Your task to perform on an android device:  In the Insight timer app, click on the timer icon and set the timer for 10 minutes for the meditation session.
Image 0: 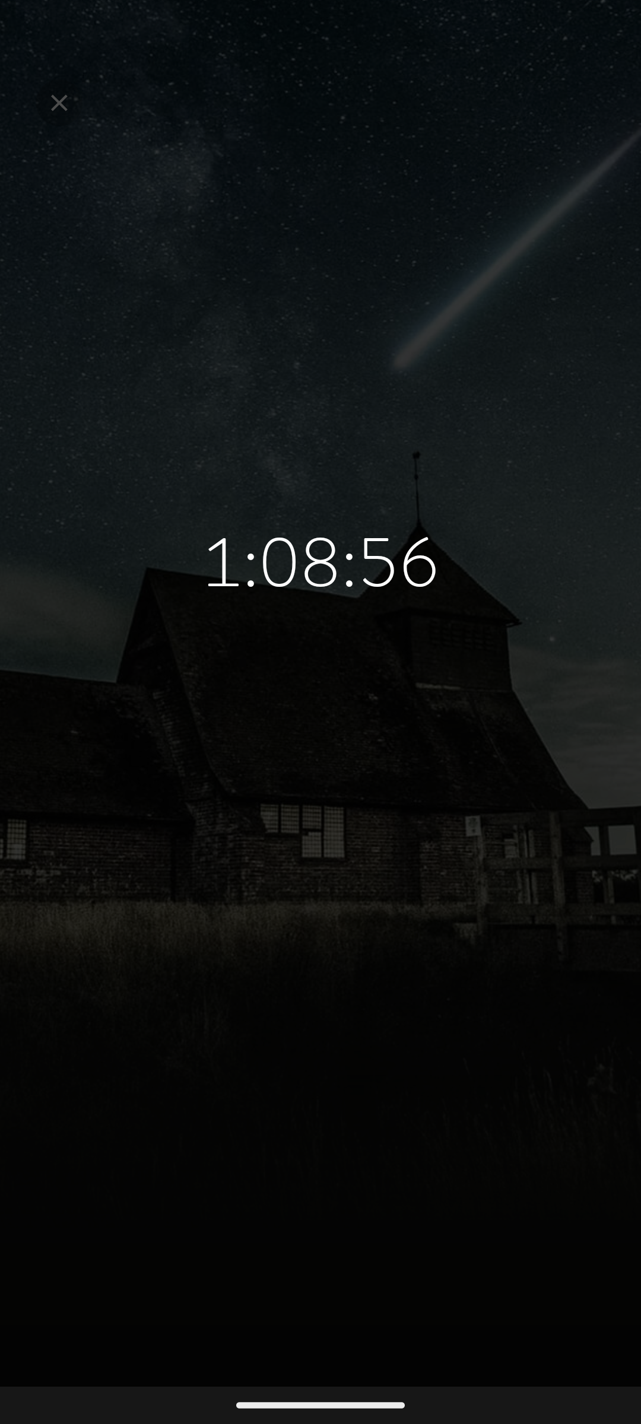
Go back to the previous page.
Step 0: press back button
Image 1: 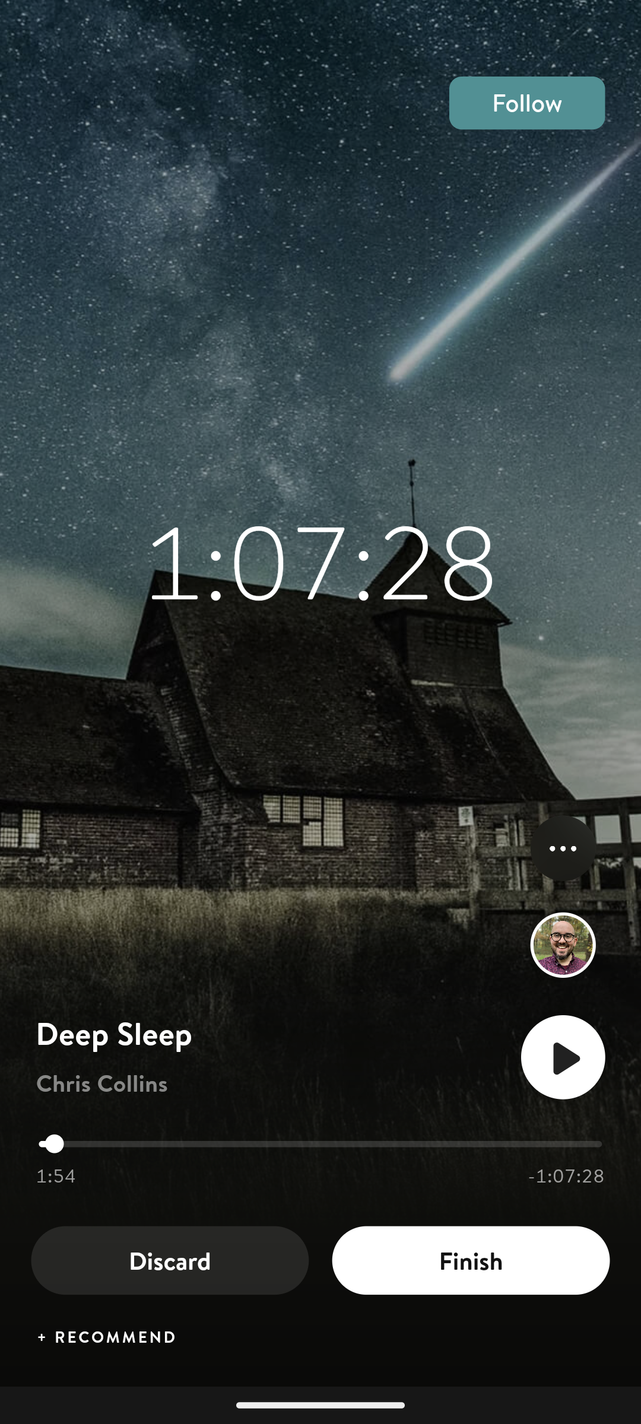
Click on the discard button at the bottom of the screen.
Step 1: click (170, 1260)
Image 3: 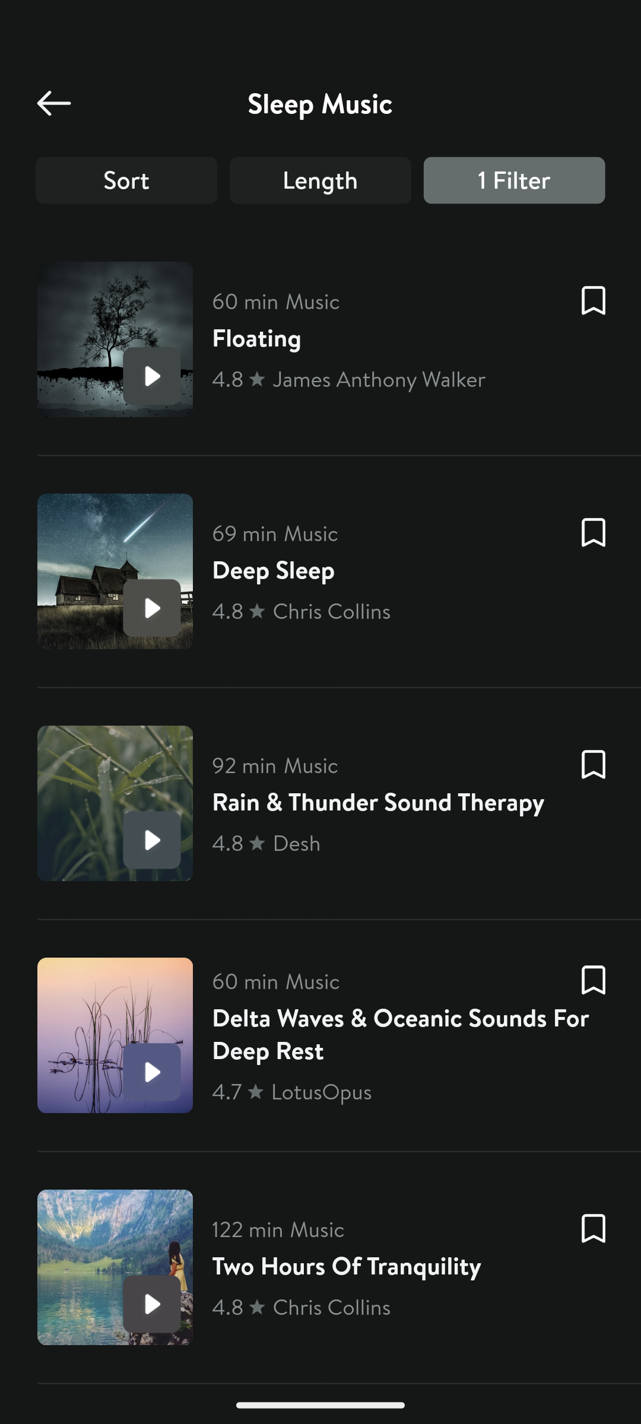
Go back to home screen of the app.
Step 3: press back button
Image 4: 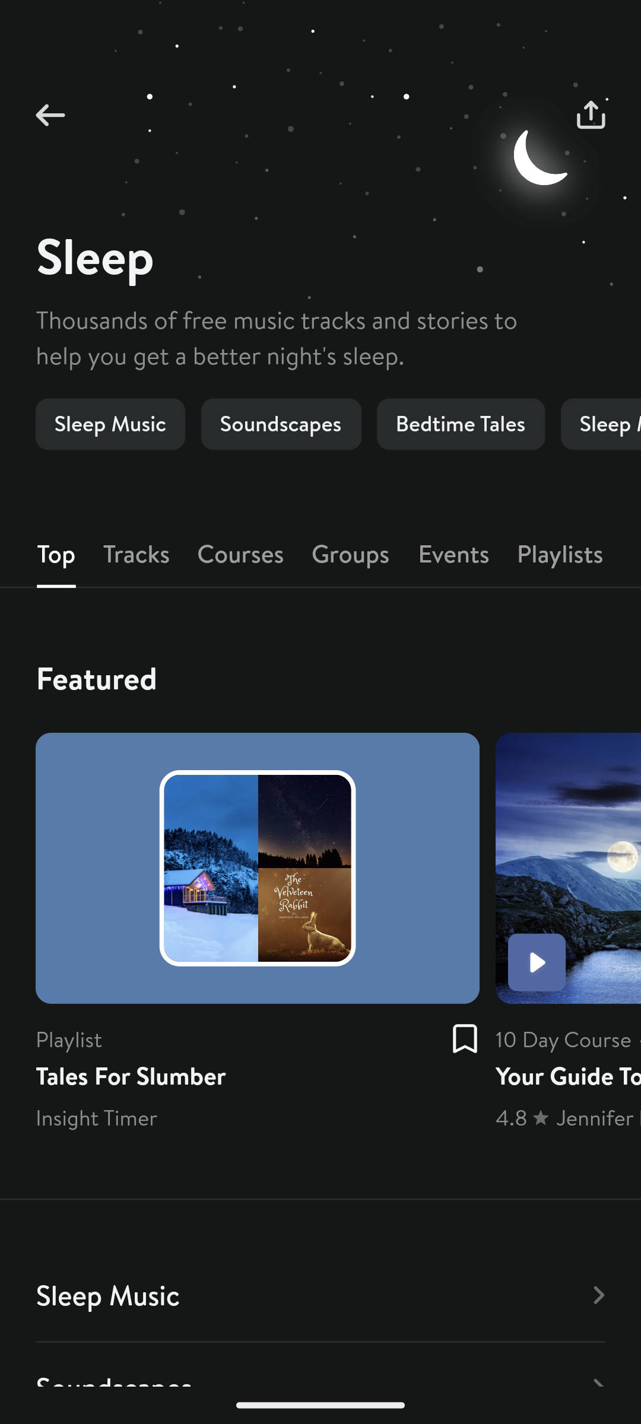
Go back to home screen of the app.
Step 4: press back button
Image 5: 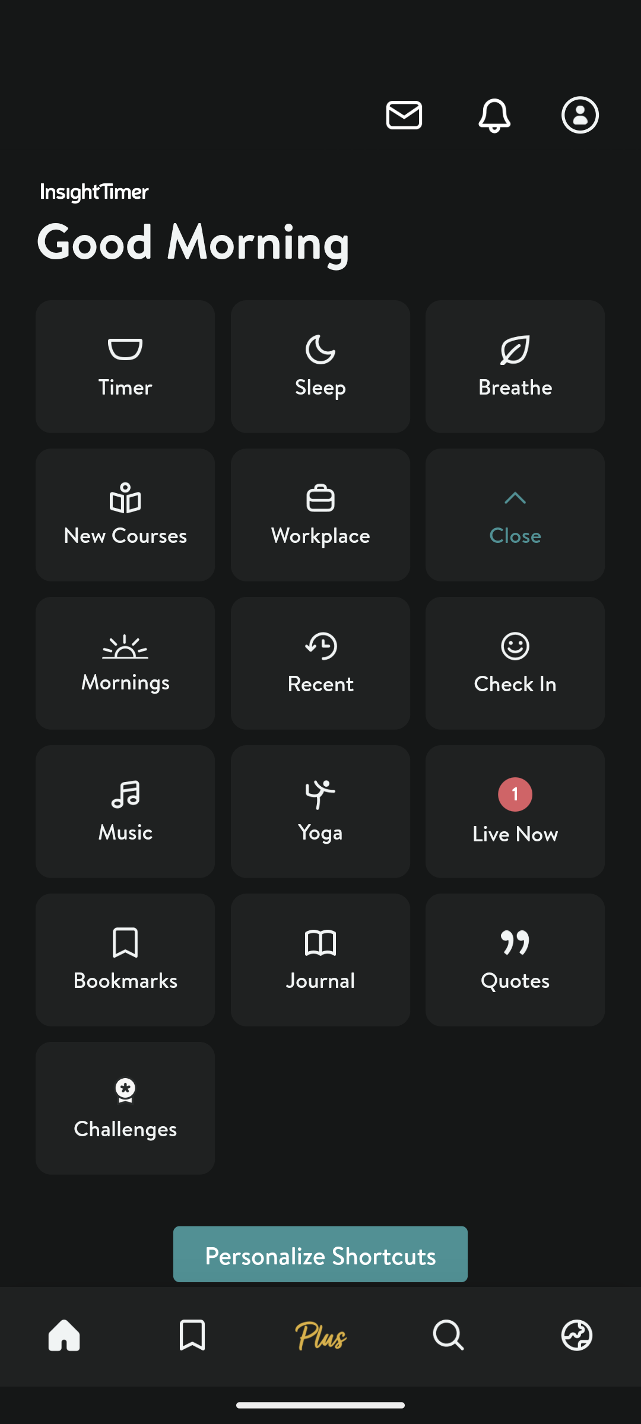
Click on the timer icon at the top of the screen.
Step 5: click (125, 367)
Image 6: 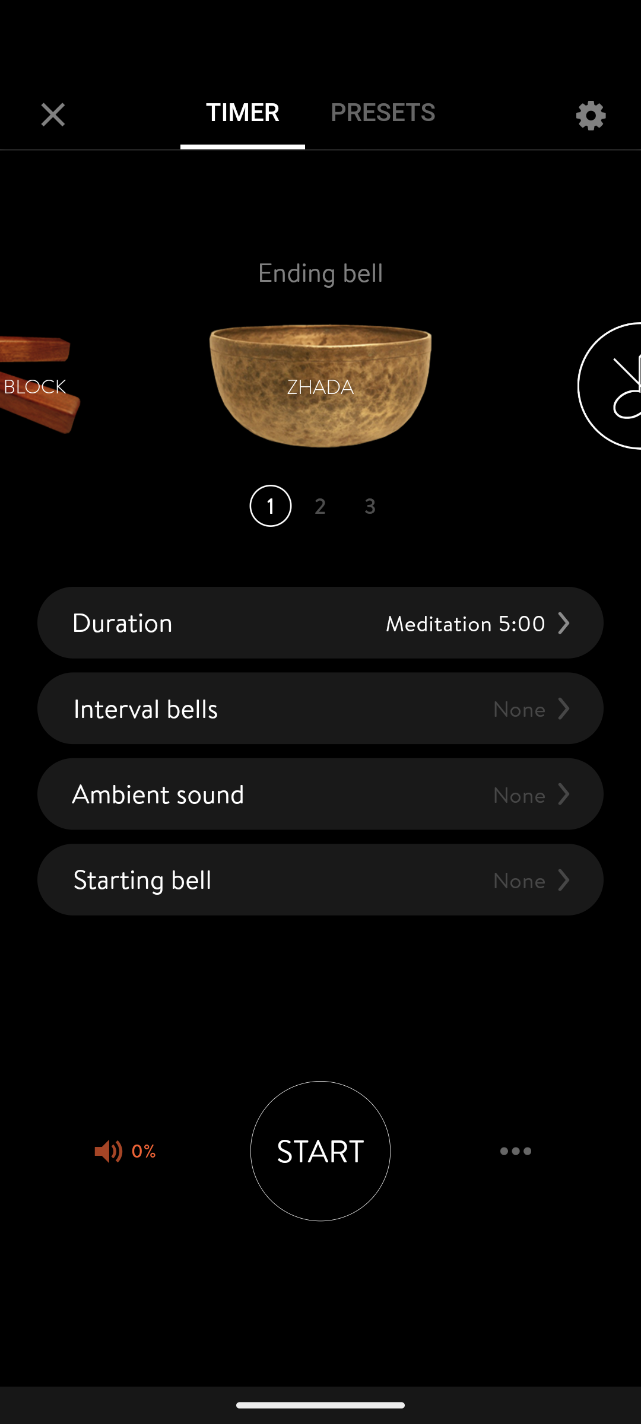
Click on the duration button.
Step 6: click (320, 622)
Image 7: 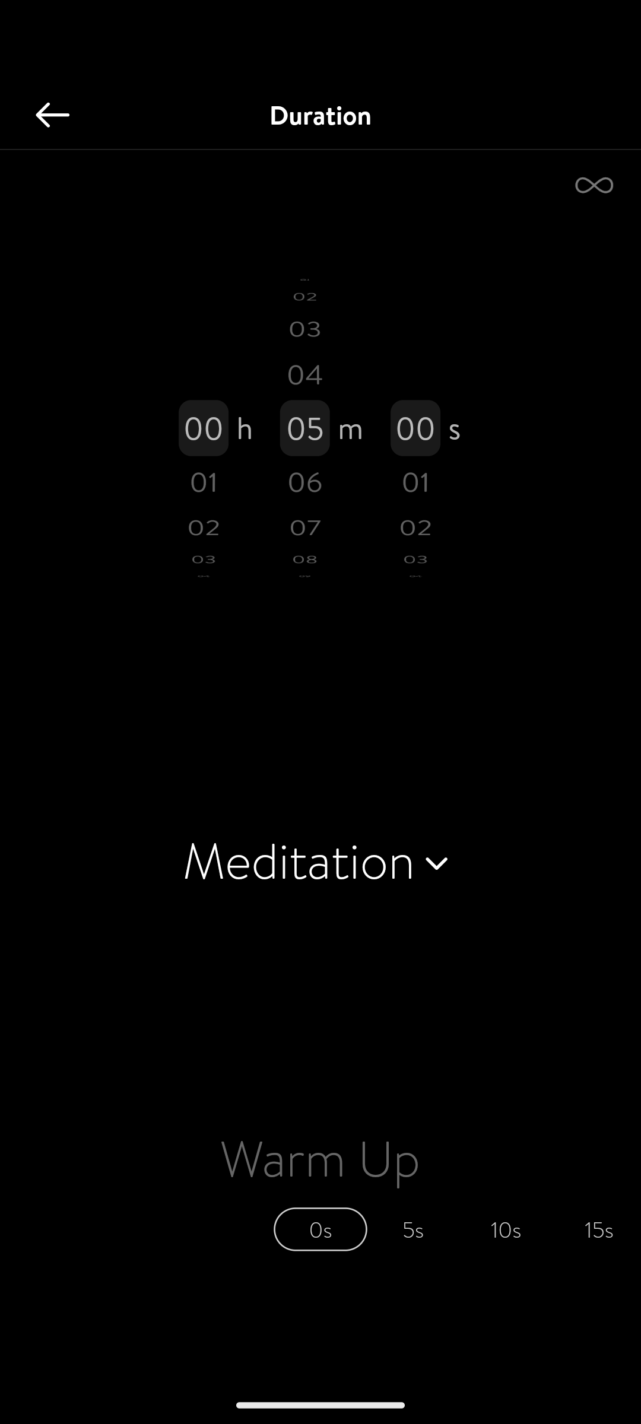
swipe up to set the timer for 10 minutes.
Step 7: scroll down
Image 8: 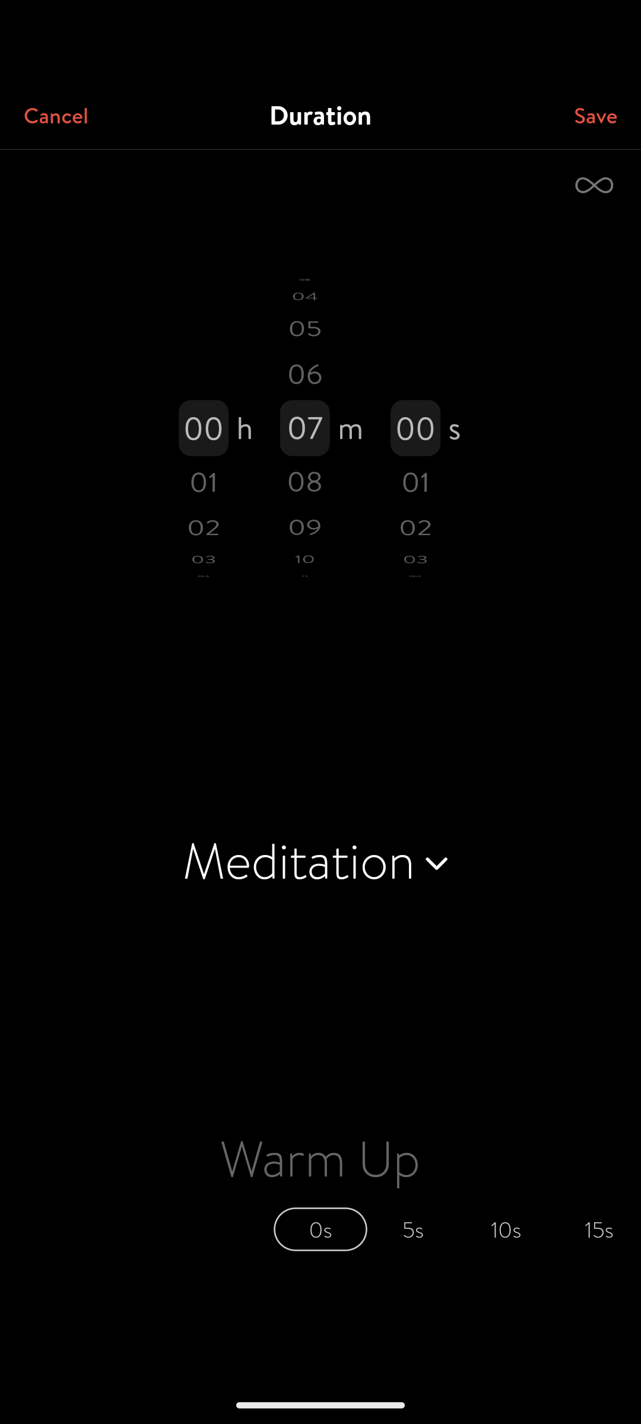
swipe up to set the timer for 10 minutes.
Step 8: scroll down
Image 10: 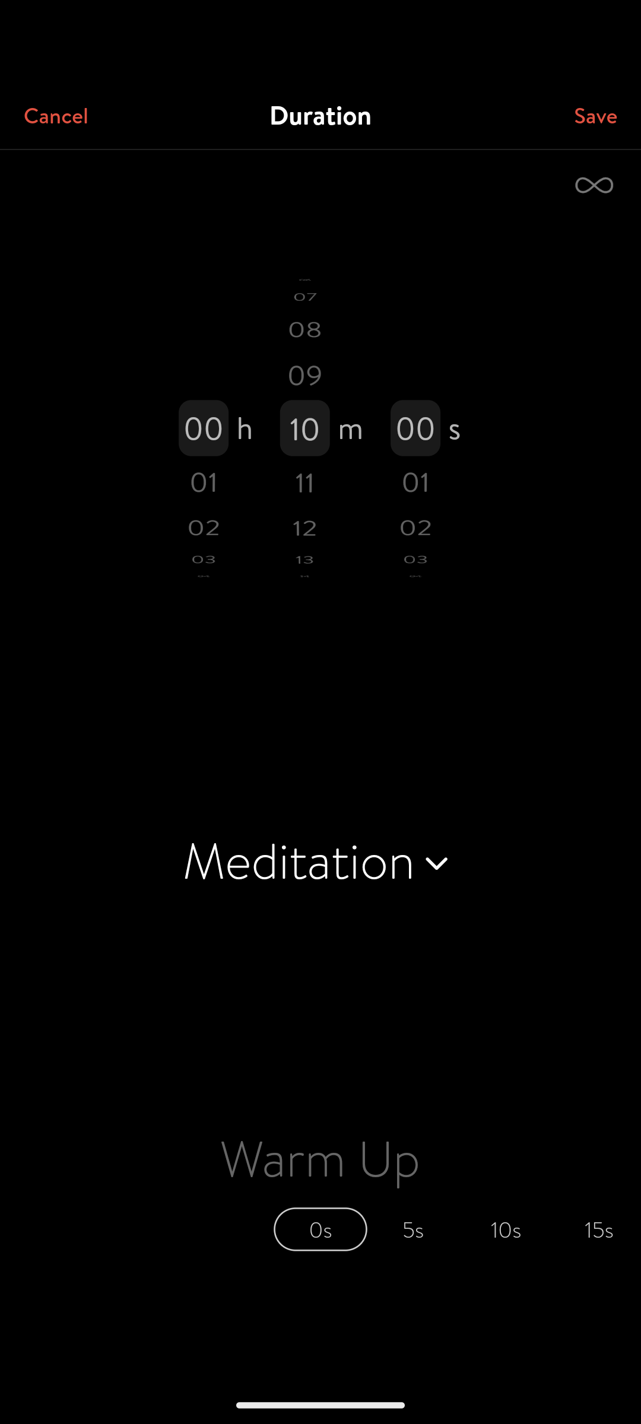
Click on save icon at the top right of the screen to set the timer.
Step 10: click (592, 115)
Image 11: 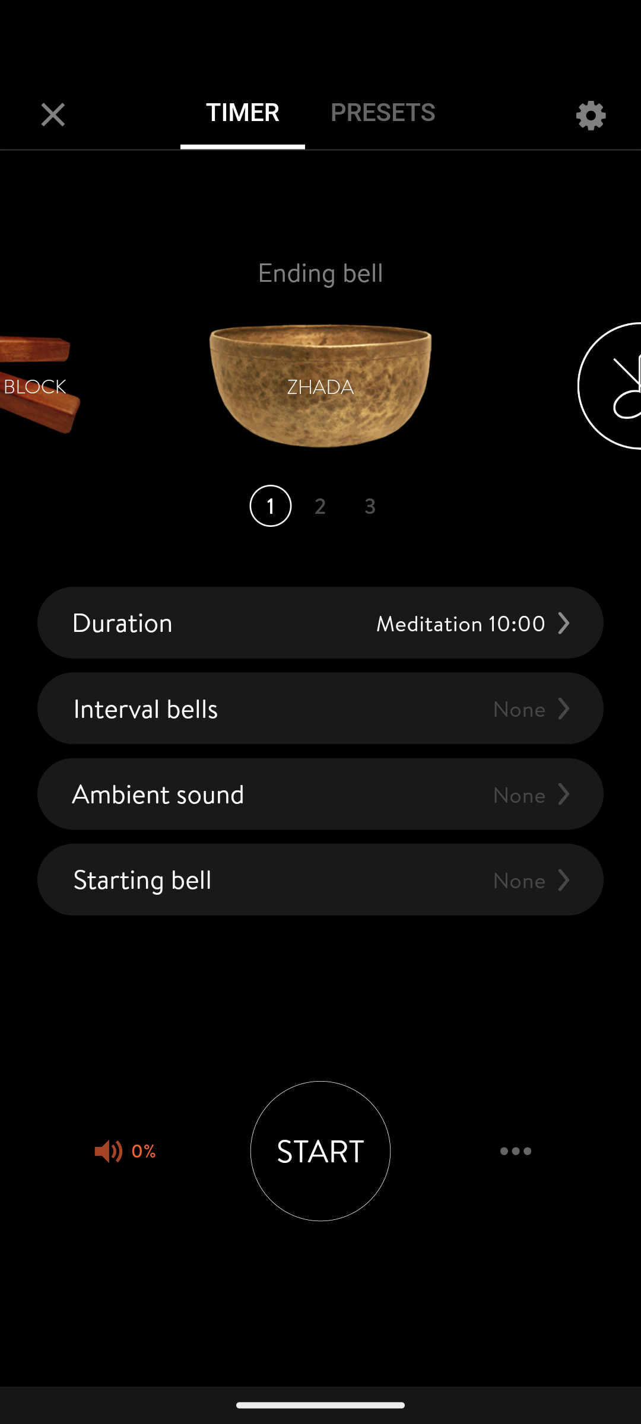
Click on the start button to start the timer.
Step 11: click (320, 1151)